Your task to perform on an android device: On the Rail Planner app, search for the train from Amsterdam Centraal to Rotterdam Centraal.
Image 1: 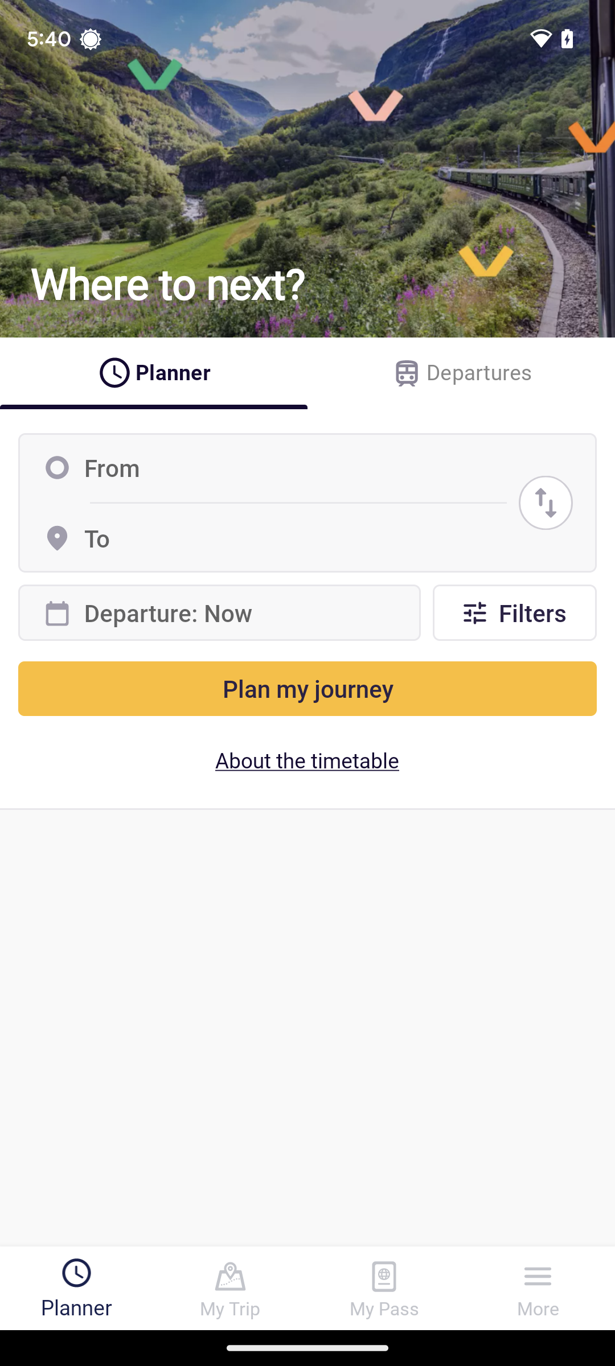
Click on the from tab.
Step 1: click (307, 467)
Image 2: 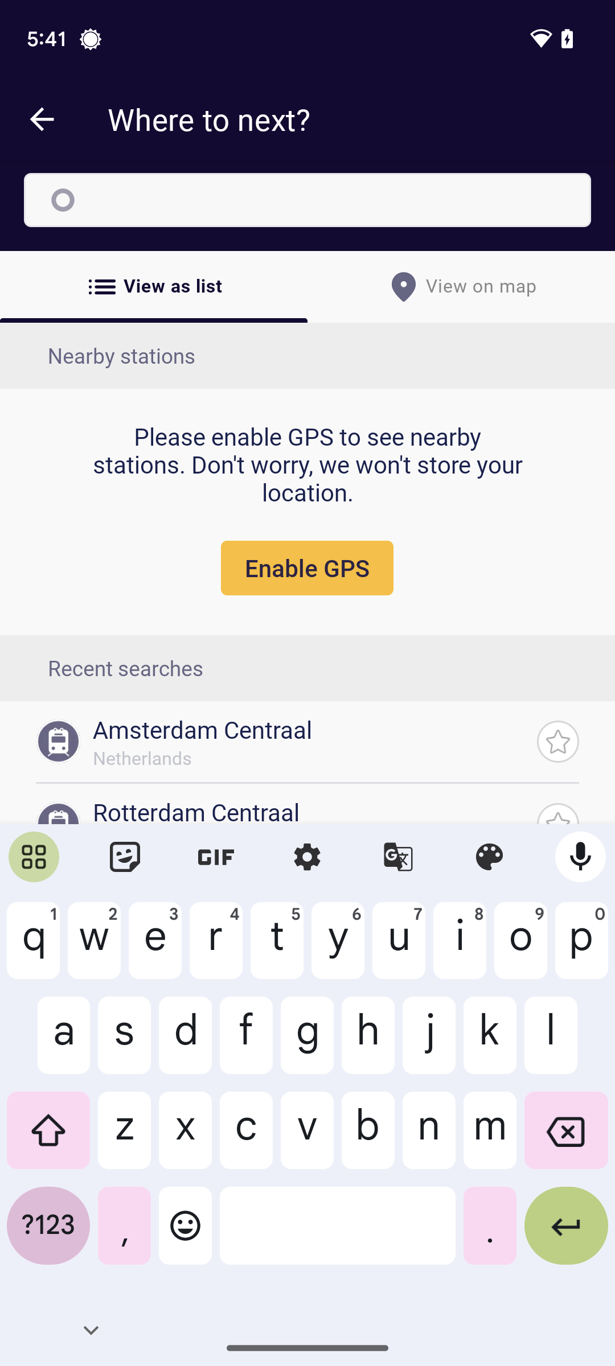
Type in Amsterdam Centraal.
Step 2: type "Amsterdam Centraal"
Image 4: 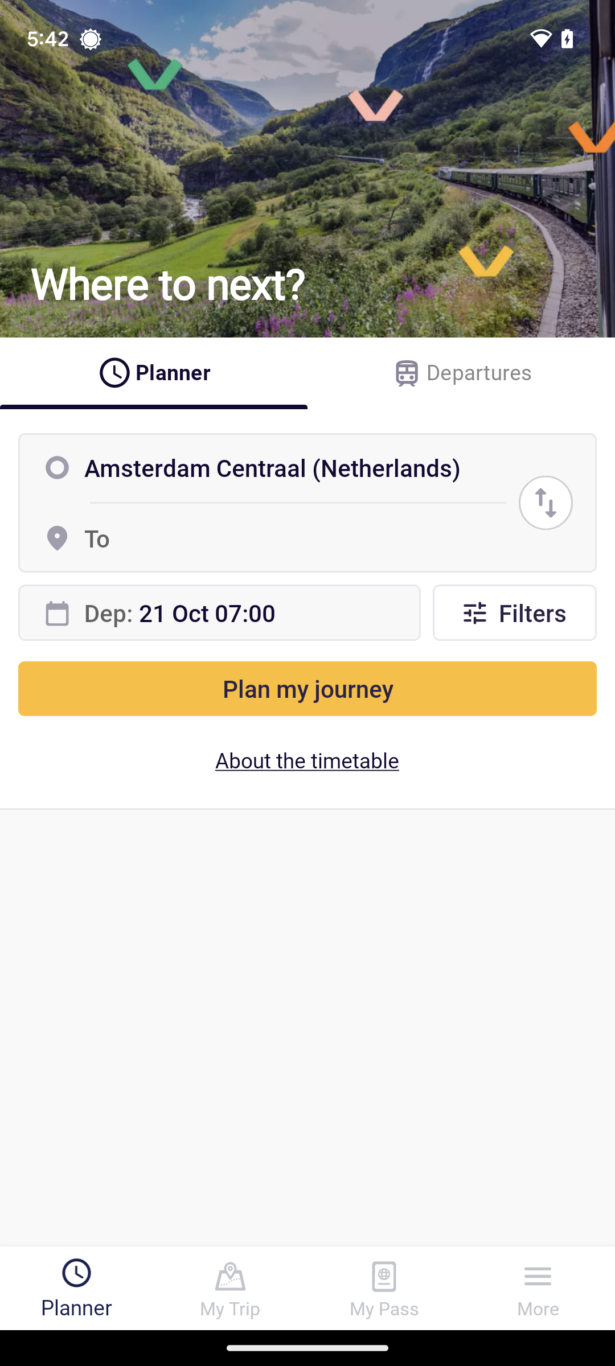
Click on the To tab.
Step 4: click (307, 538)
Image 5: 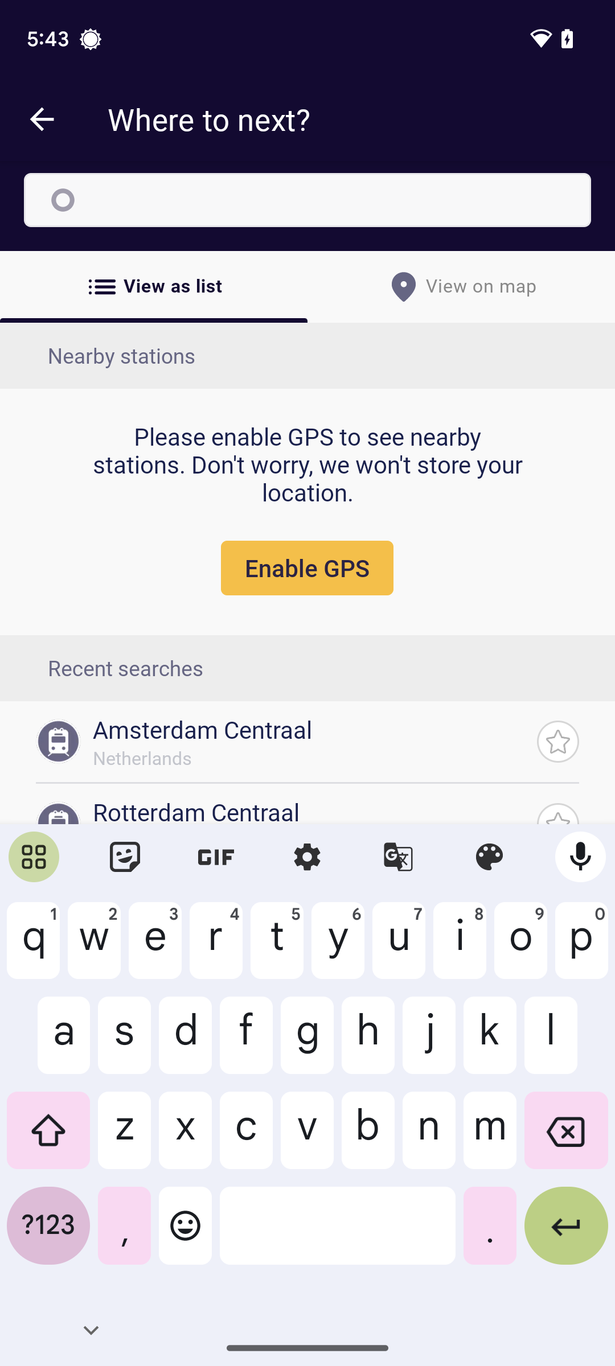
Type in Rotterdam Centraal.
Step 5: type "Rotterdam Centraal"
Image 6: 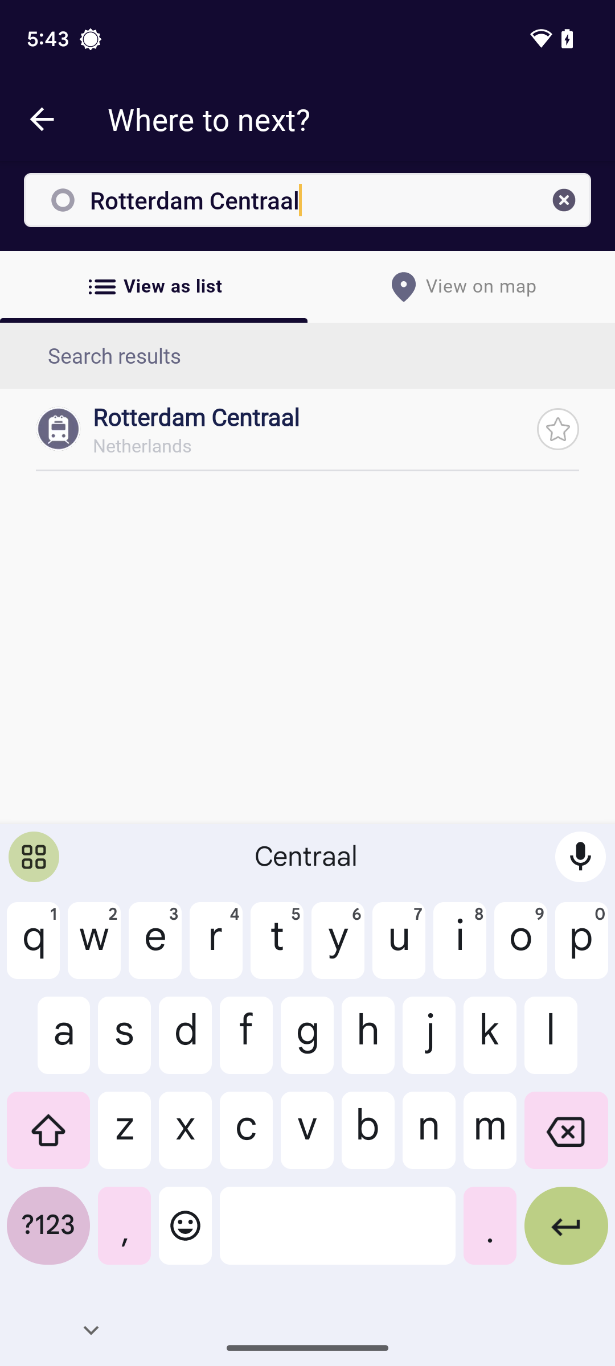
Click on the search result.
Step 6: click (310, 417)
Image 7: 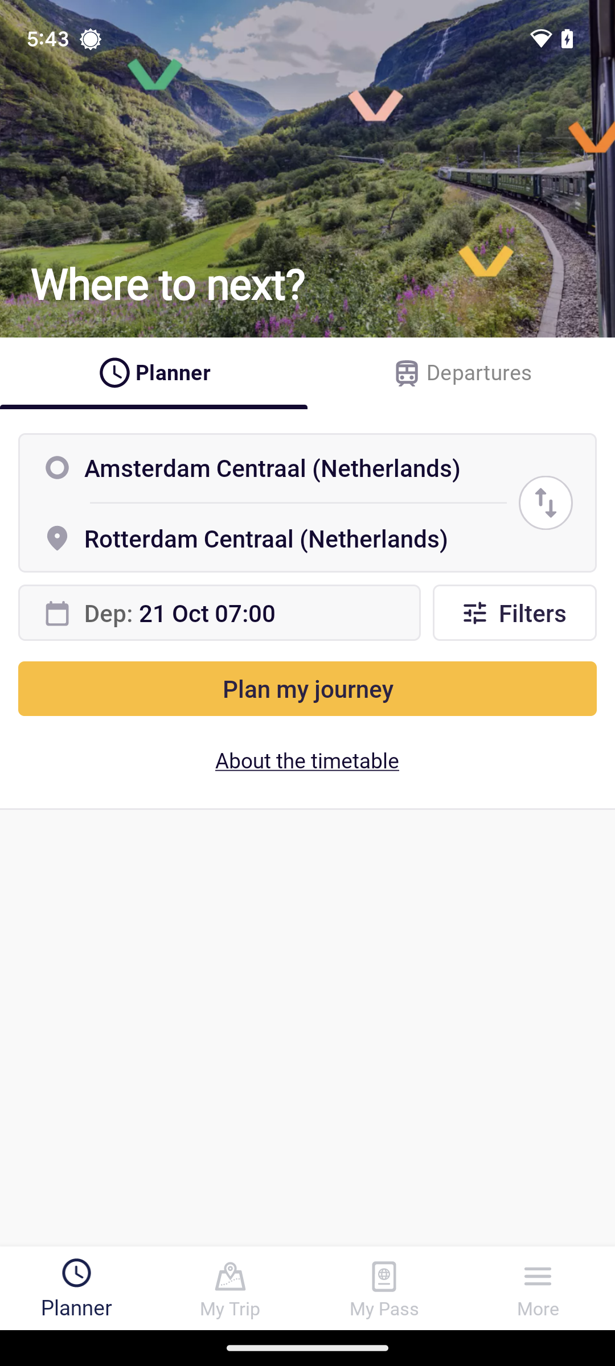
Click on the Plan my journey tab.
Step 7: click (307, 688)